Your task to perform on an android device: Delete  the alarm name team meeting
Image 0: 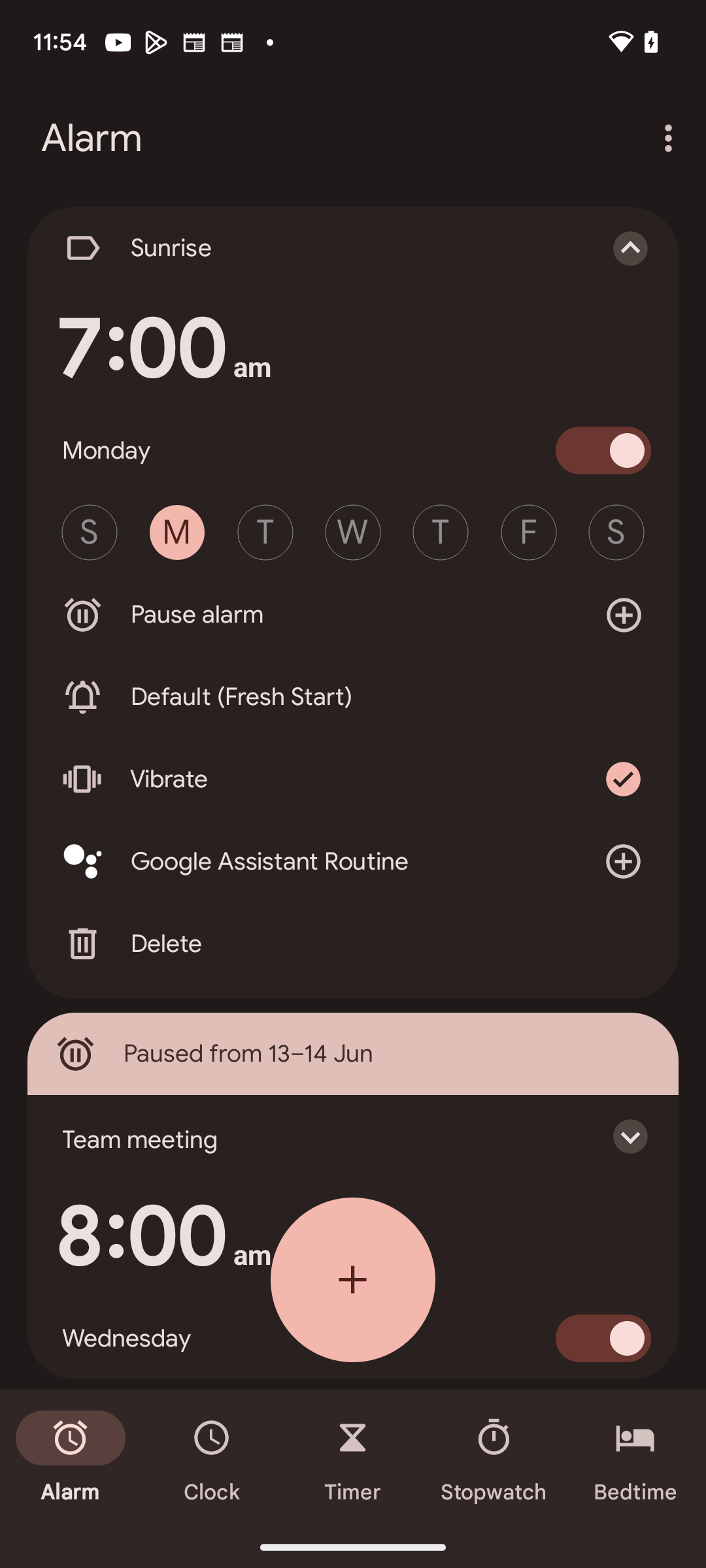
click on the Team meeting alarm
Step 0: click (318, 1135)
Image 1: 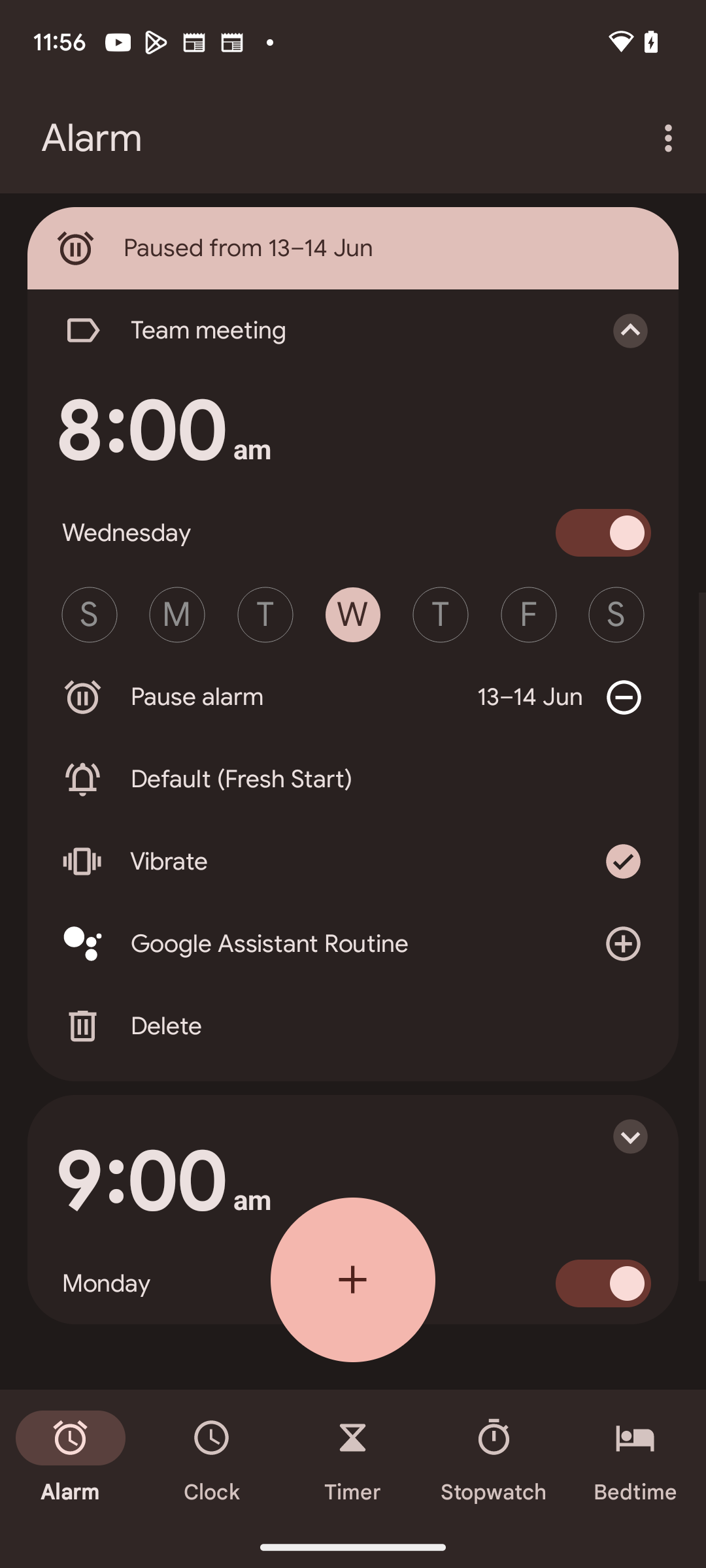
click on the delete button 
Step 1: click (142, 1026)